Your task to perform on an android device: I wants to exercise by watching an exercise video on Vimeo.
Image 0: 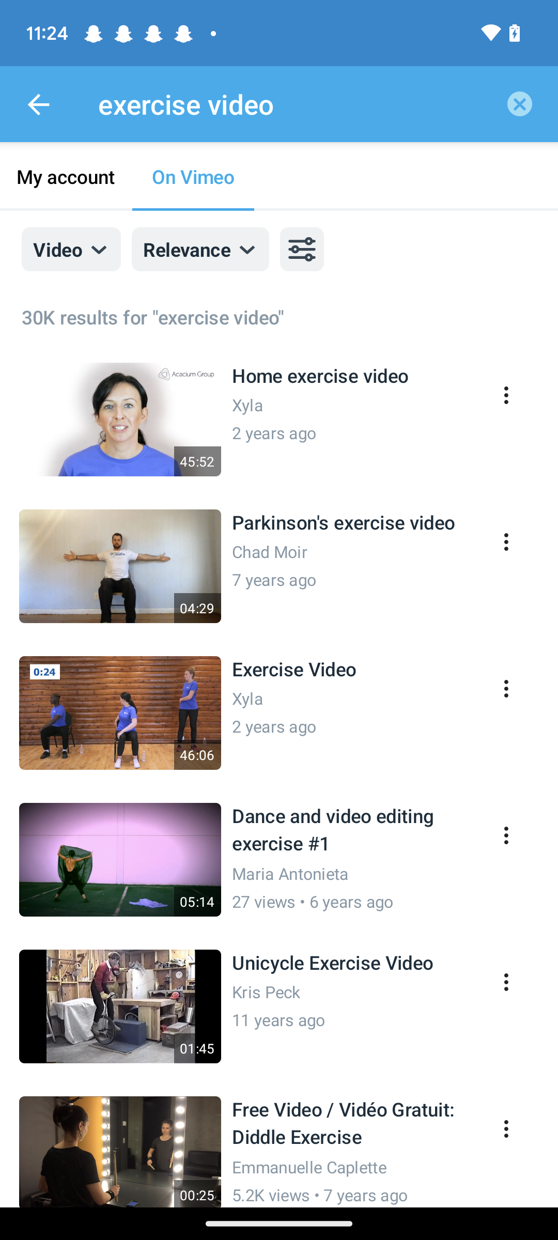
Click on the first video 
Step 0: click (279, 420)
Image 1: 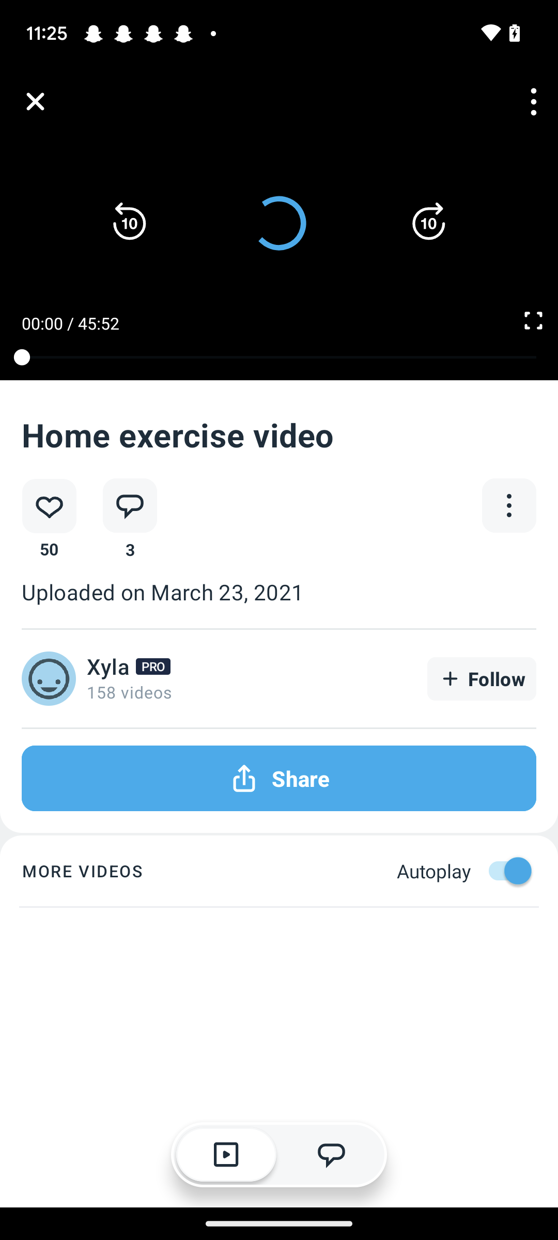
Click on the first video 
Step 1: wait